Your task to perform on an android device: In the Cruisemapper app, I like to view the schedule for the ACL American Eagle for a seven-day cruise vacation from Charleston to Jacksonville in November.
Image 0: 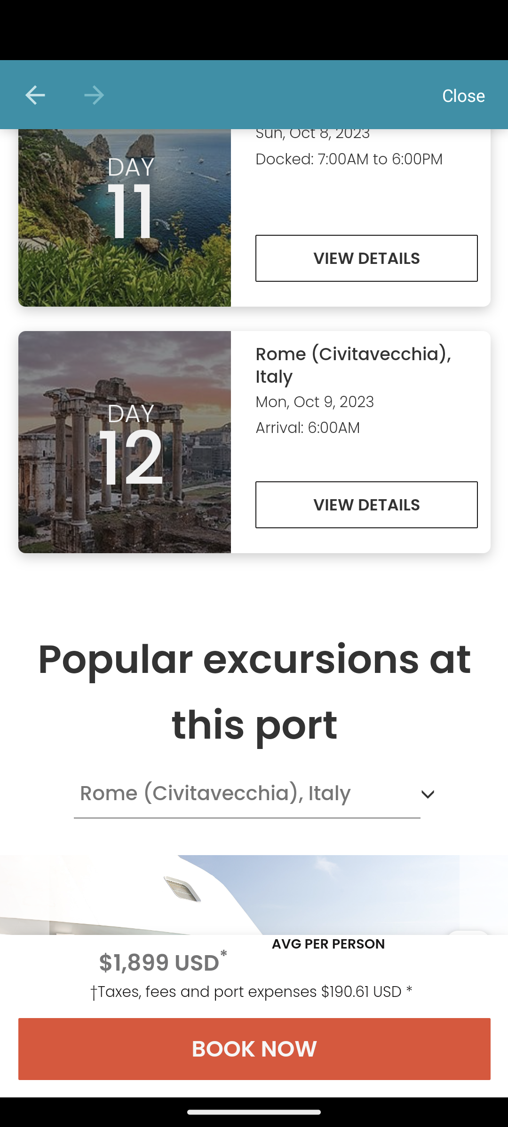
Open the Cruisemapper app
Step 0: open app "CruiseMapper"
Image 1: 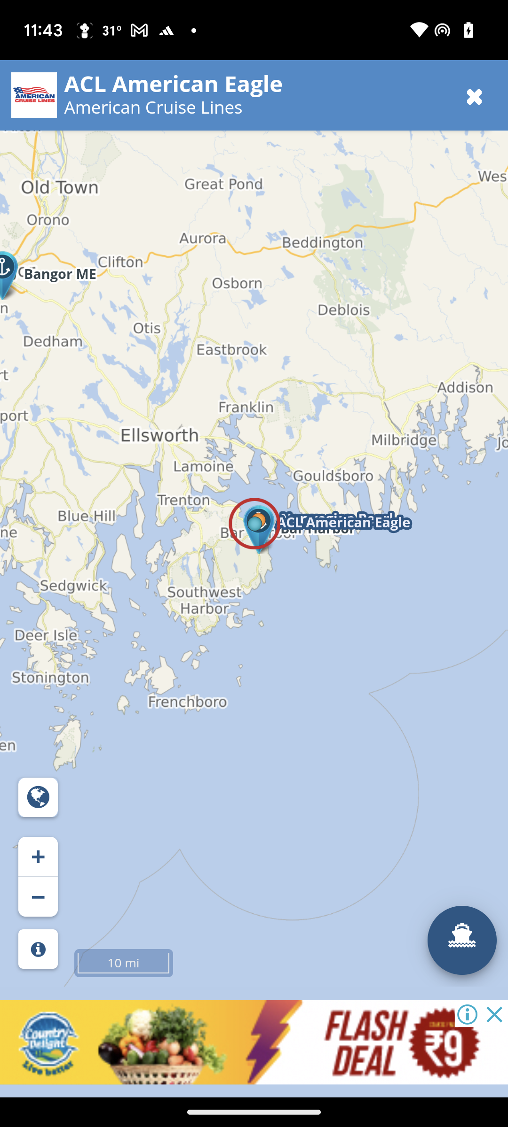
Click on the ACL American Eagle
Step 1: click (274, 83)
Image 2: 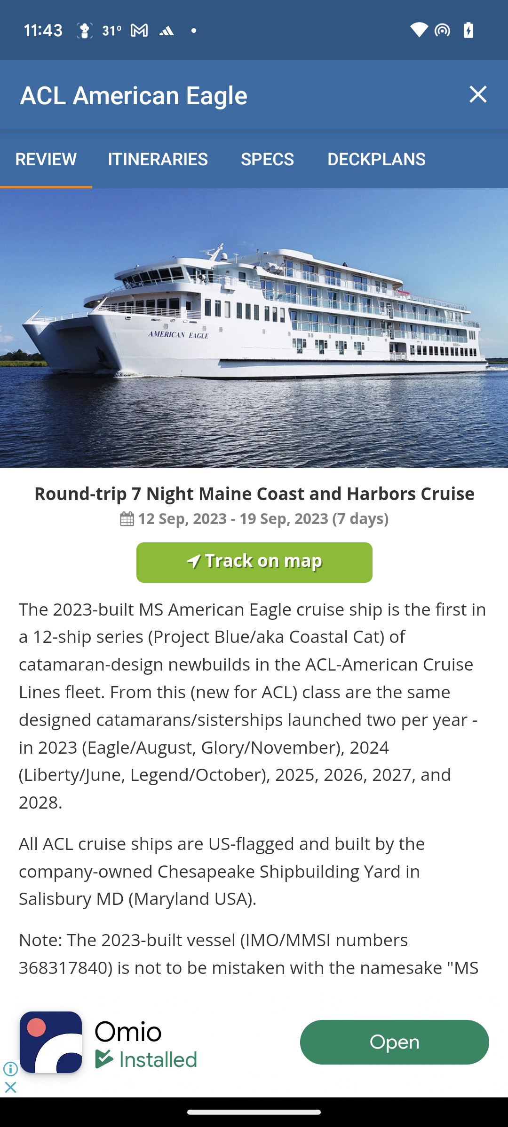
Click on the itineraries tab
Step 2: click (158, 158)
Image 3: 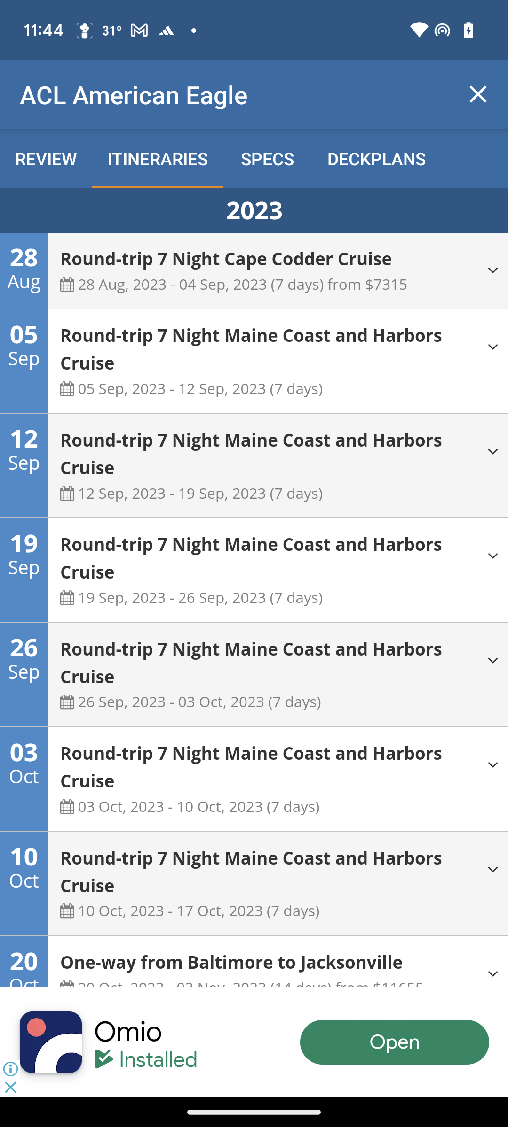
Swipe up to view the november month trips
Step 3: scroll down
Image 4: 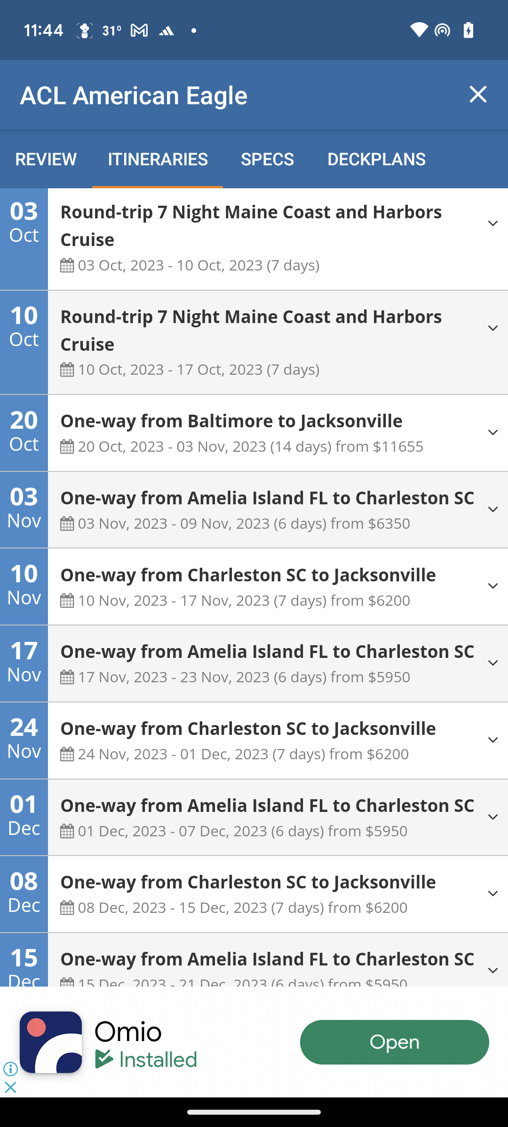
Click on the 24 Nov trip to view the cruise schedule
Step 4: click (274, 728)
Image 5: 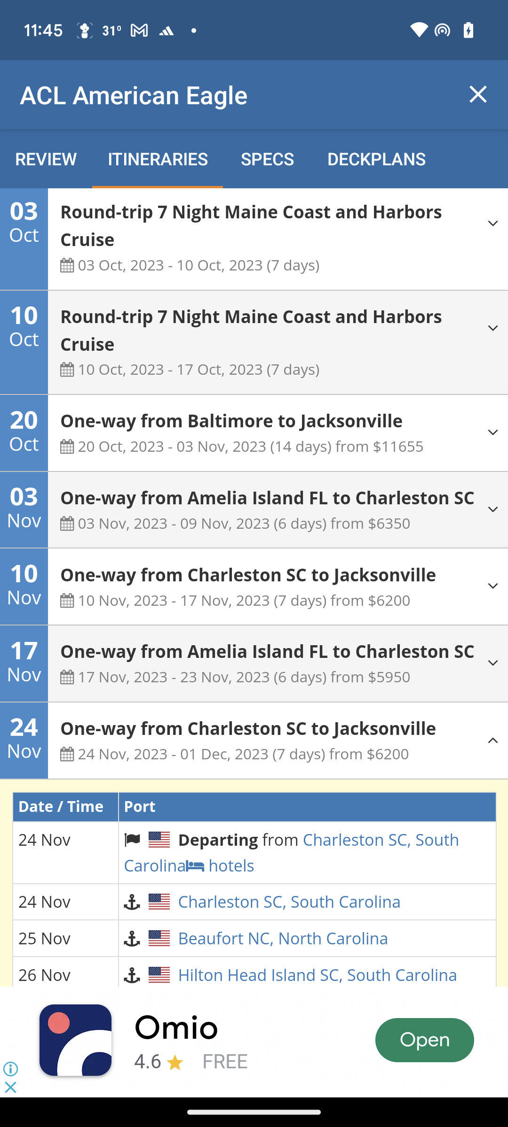
Swipe up the screen
Step 5: scroll down